Your task to perform on an android device: It's time to change, as I am fed up with the old styles. Look for the sports shoes on occasion filter in the Shopsy app.
Image 0: 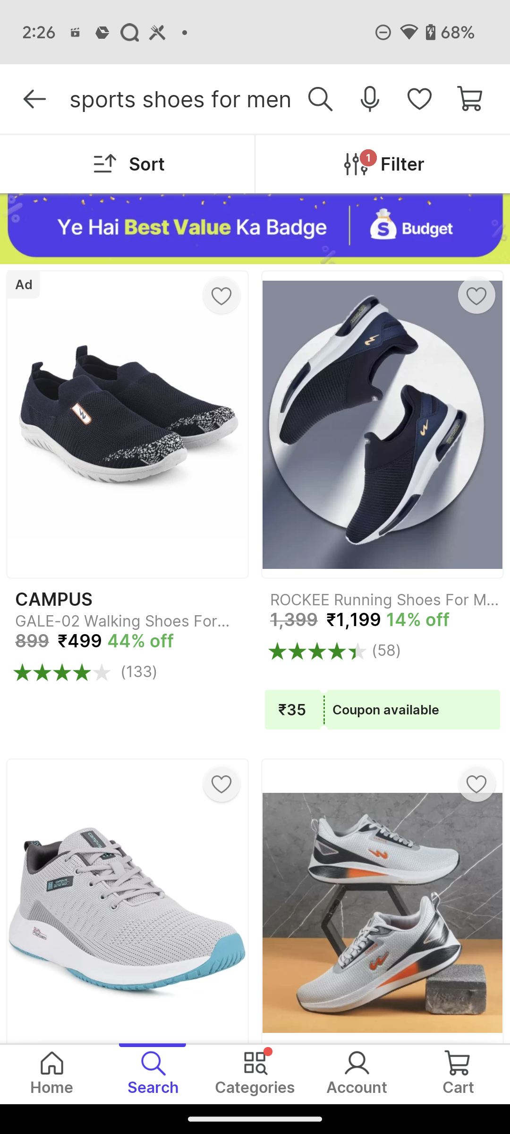
Click on the Filter option
Step 0: click (402, 164)
Image 1: 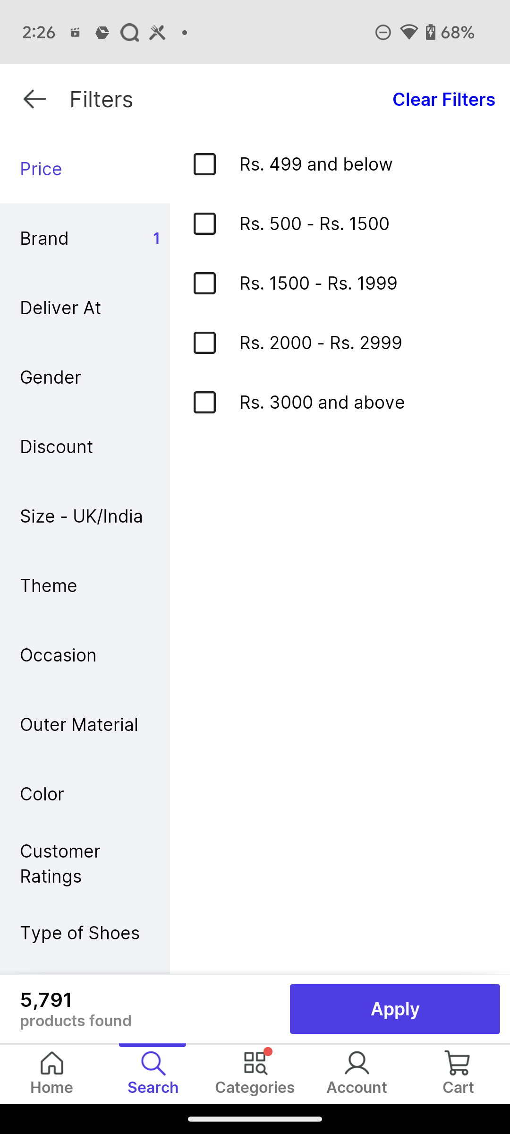
Go to the Occasion Section
Step 1: click (85, 654)
Image 2: 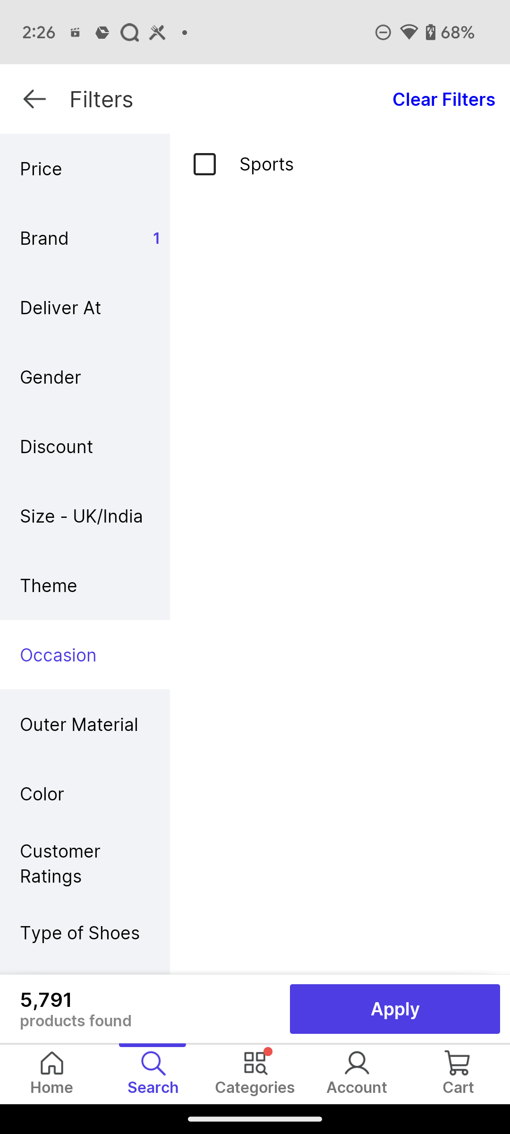
Select Sports
Step 2: click (211, 159)
Image 3: 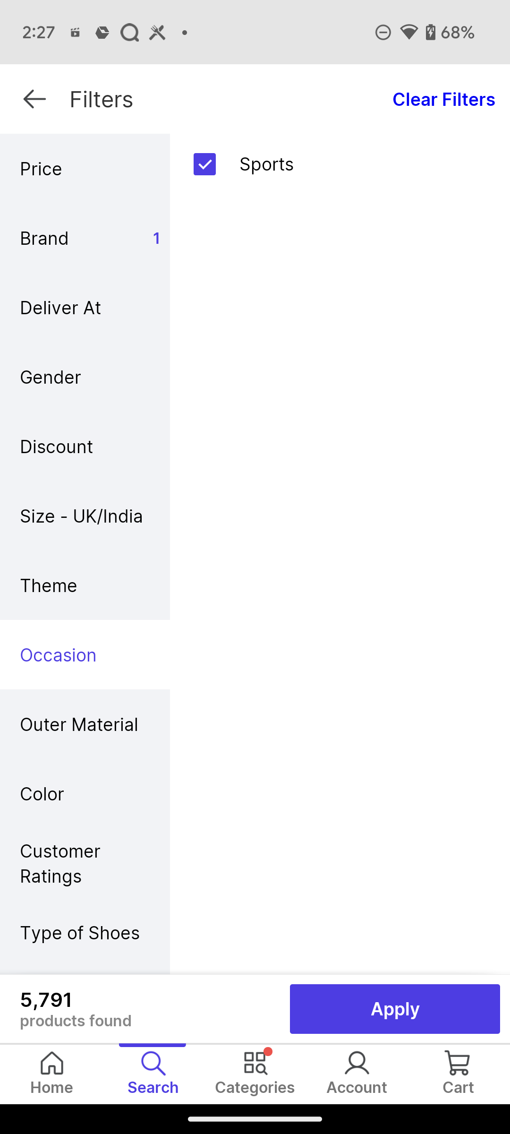
Click on Apply button at the bottom right of the screen
Step 3: click (395, 1009)